Your task to perform on an android device: Before buying the "iPhone 15 Pro Max (256GB) in Blue Titanium," I want to know what other shoppers of this smart phone think about it, so view the reviews of this iPhone for me on the Tata Neu app.
Image 0: 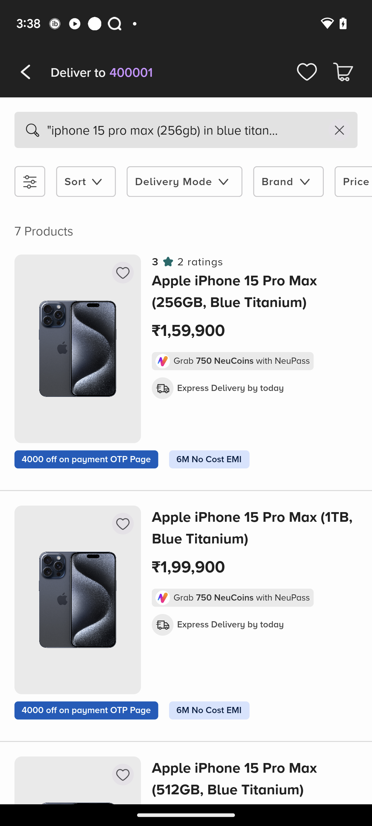
Click on the image of ""iPhone 15 Pro Max (256GB) in Blue Titanium".
Step 0: click (186, 349)
Image 1: 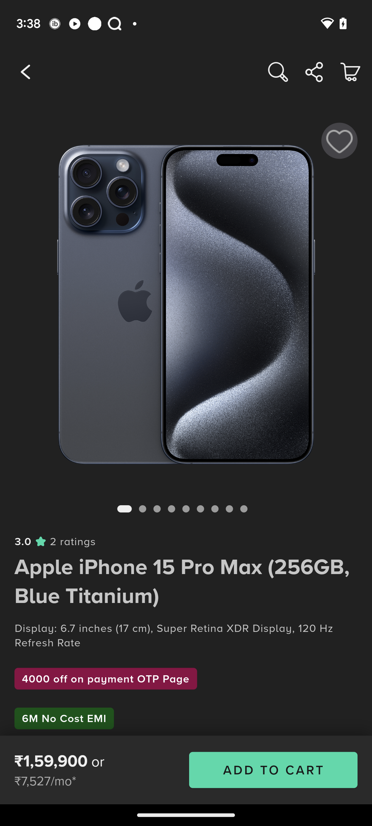
Scroll up
Step 1: scroll down
Image 2: 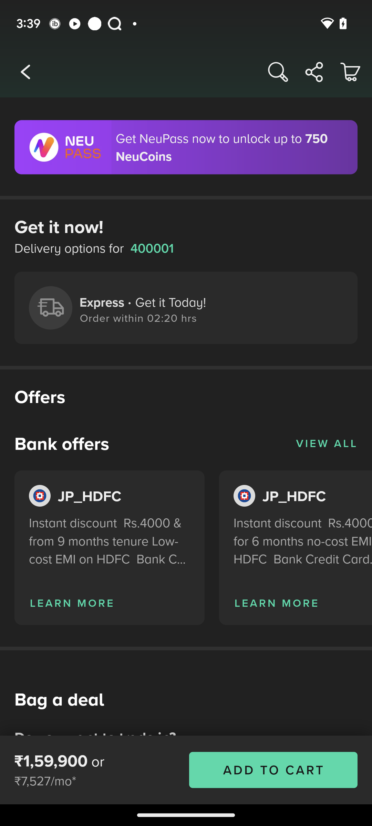
Scroll up
Step 2: scroll down
Image 3: 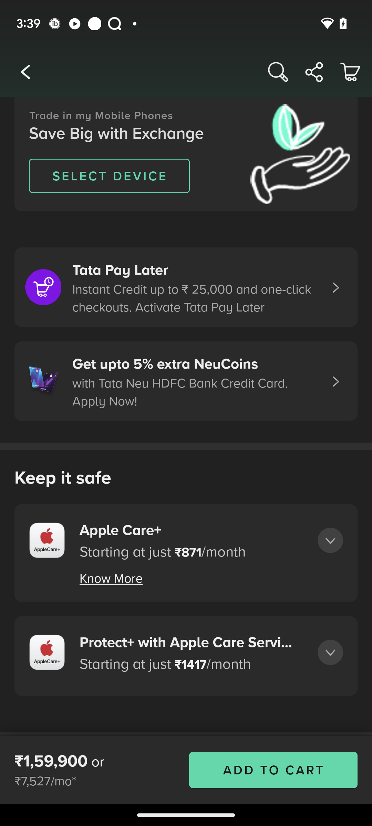
Scroll up
Step 3: scroll down
Image 4: 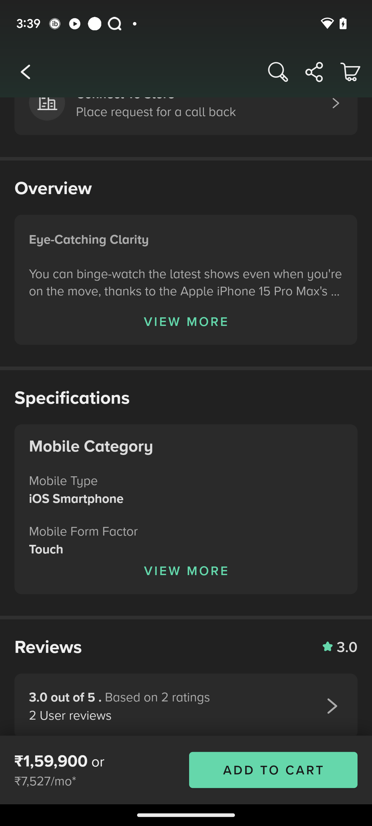
Scroll up
Step 4: scroll down
Image 5: 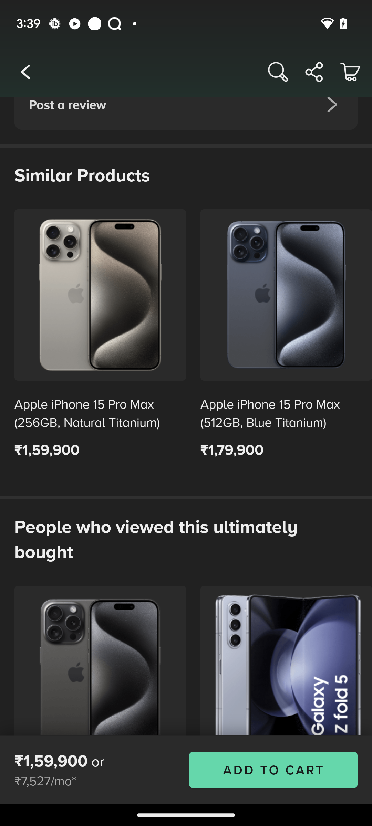
scroll down
Step 5: scroll up
Image 6: 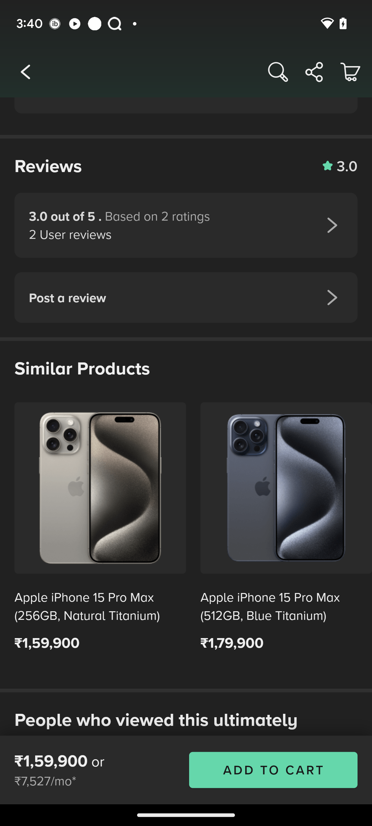
Click on the tab "2 user Reviews"
Step 6: click (186, 232)